Your task to perform on an android device: I really liked Sencha Naturals, Green Tea Mints, Tropical mango thus add it in my cart.
Image 0: 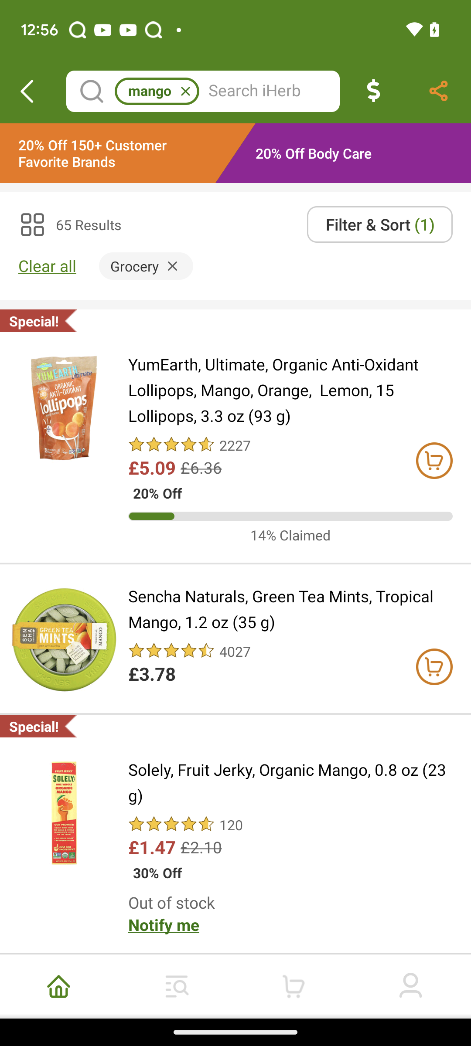
Click on the Sencha Naturals, Green Tea Mints, Tropical mango 
Step 0: click (290, 609)
Image 1: 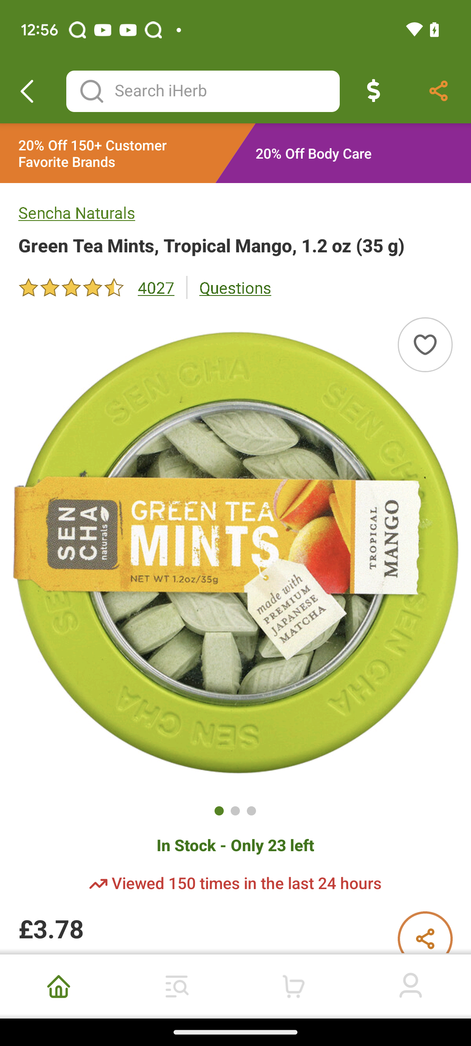
Swipe up to add the Sencha Naturals, Green Tea Mints, Tropical mango in the cart
Step 1: scroll down
Image 2: 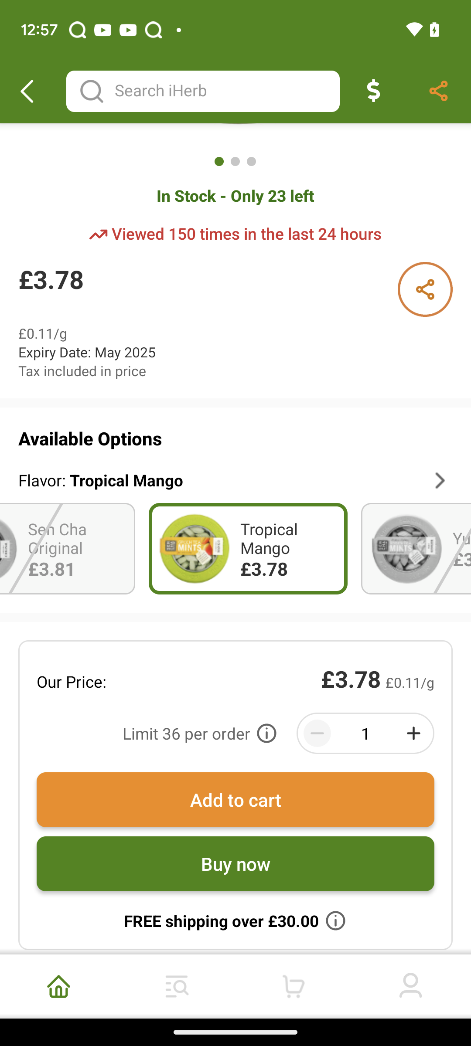
Click on add to cart
Step 2: click (235, 800)